Your task to perform on an android device: Open the solid explorer app and open the mouse image in  camera  folder .
Image 0: 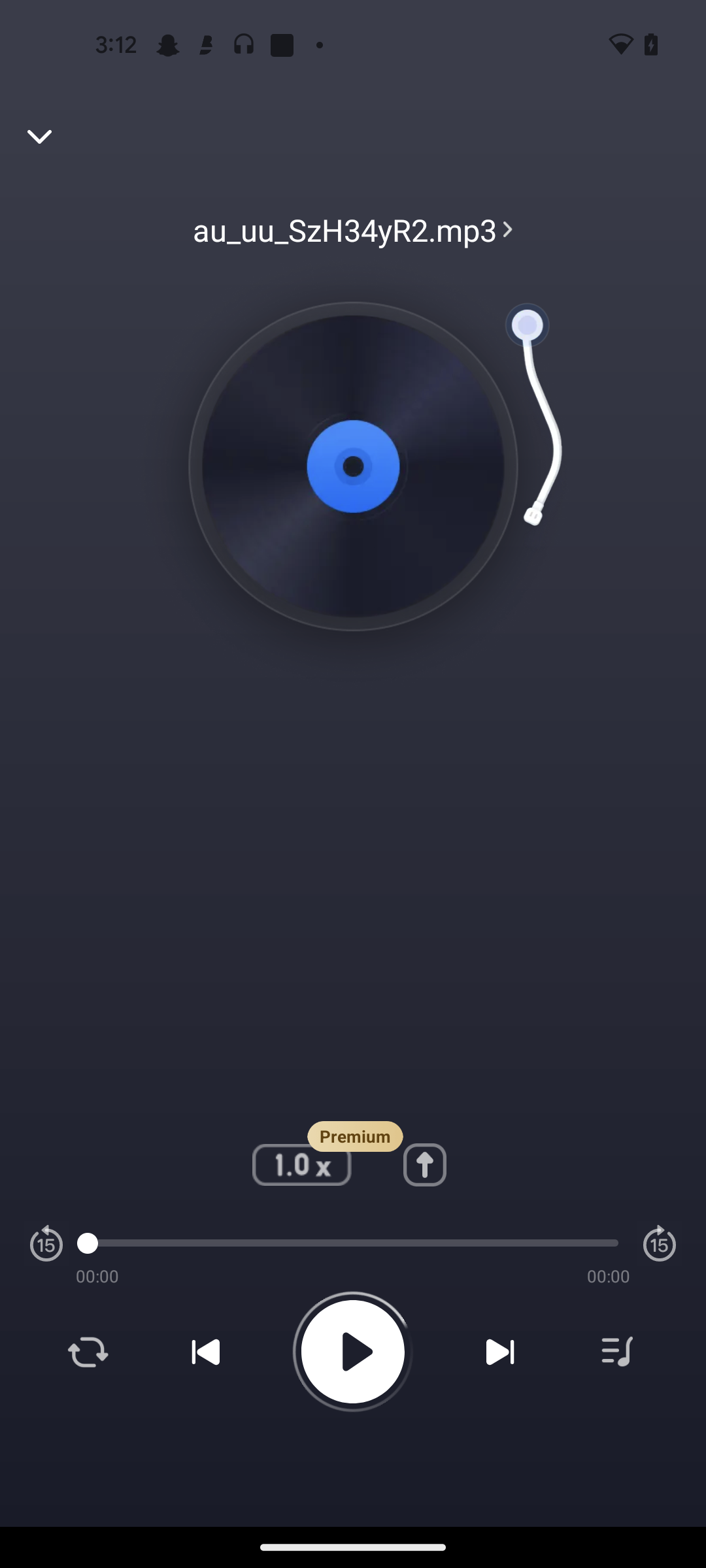
open solid explorer app
Step 0: open app "Solid Explorer"
Image 1: 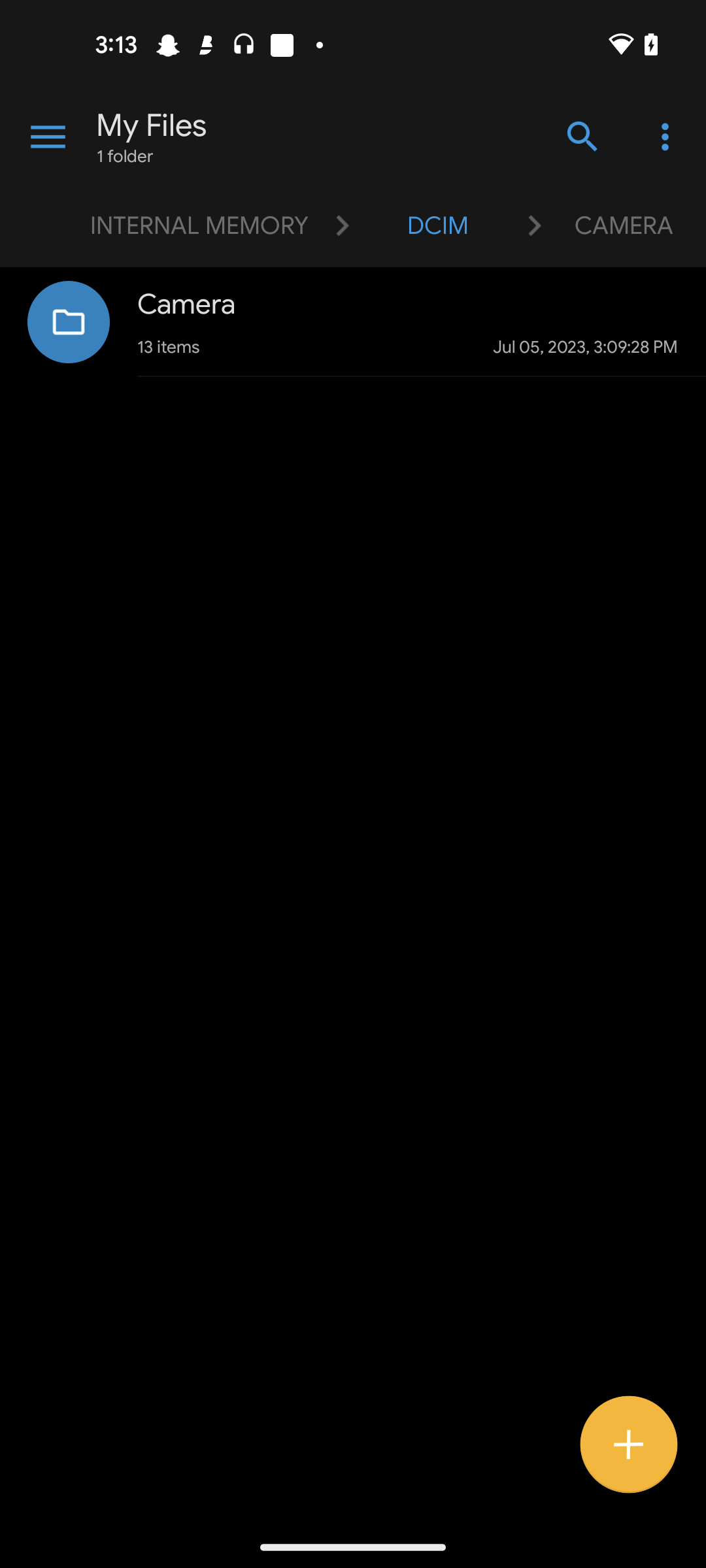
Click on the camera folder 
Step 1: click (353, 321)
Image 2: 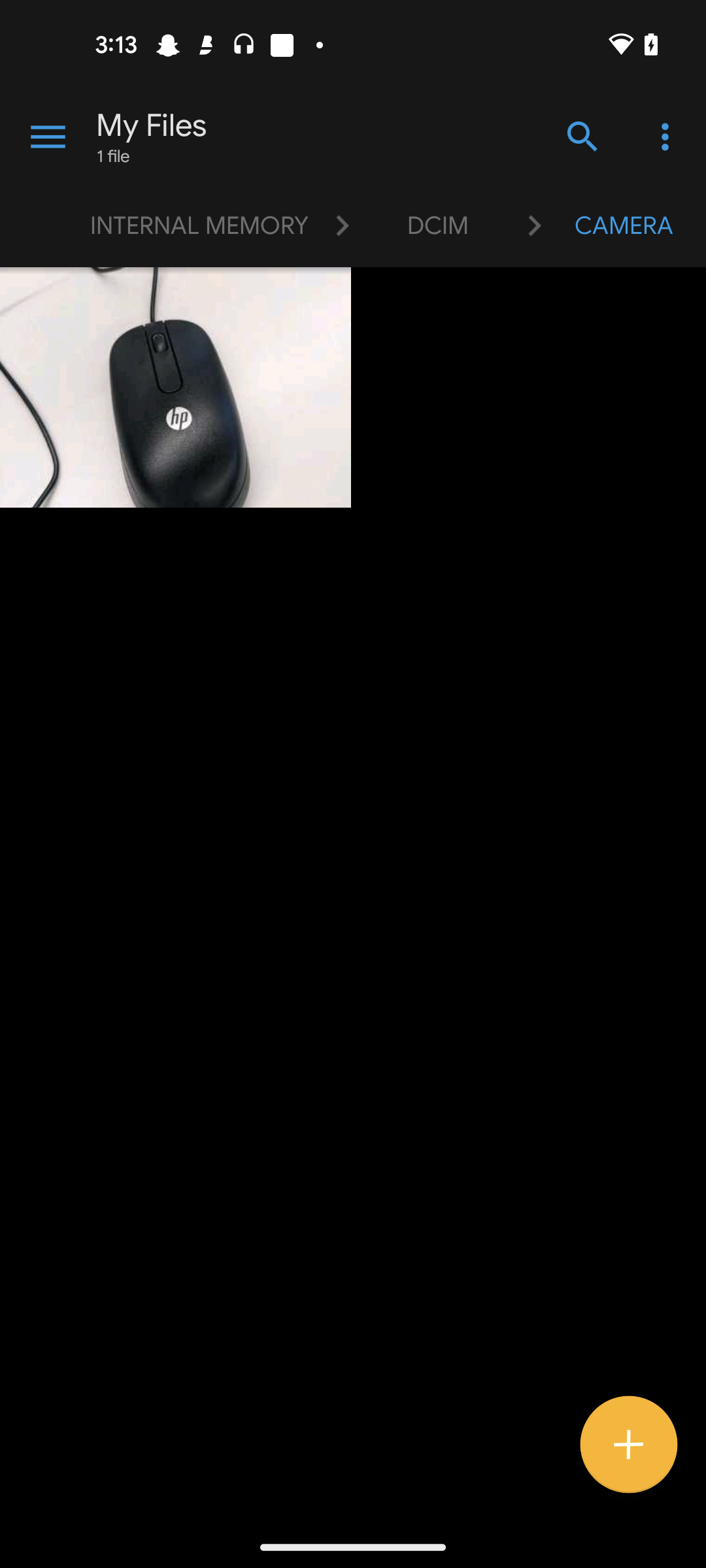
Click on the mouse image 
Step 2: click (175, 387)